Your task to perform on an android device: Choose flowers on the FNP app.
Image 0: 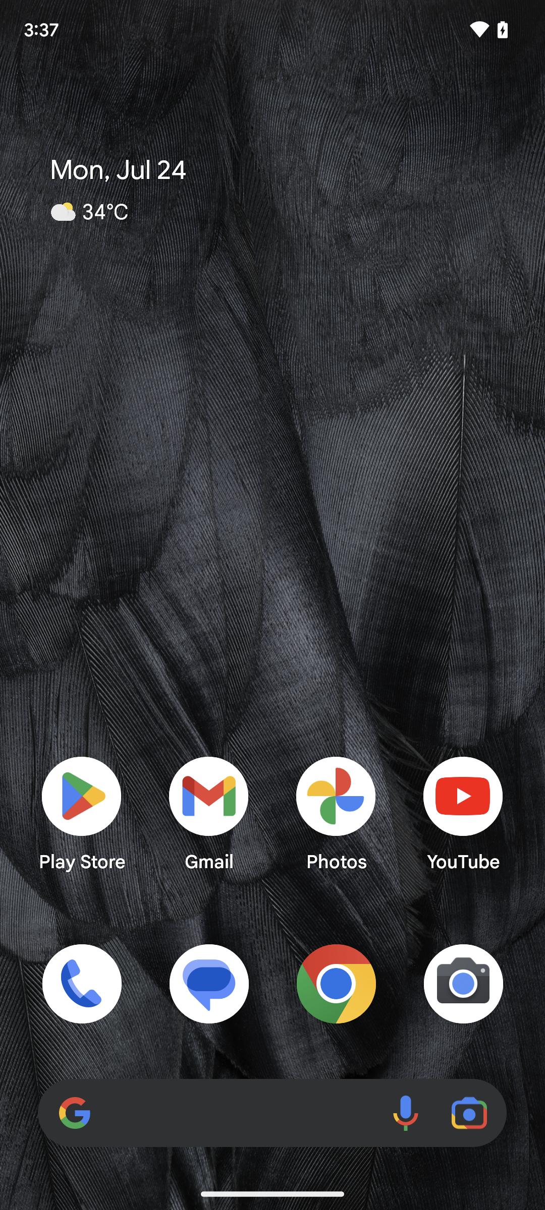
Open the FNP app.
Step 0: open app "Ferns N Petals"
Image 1: 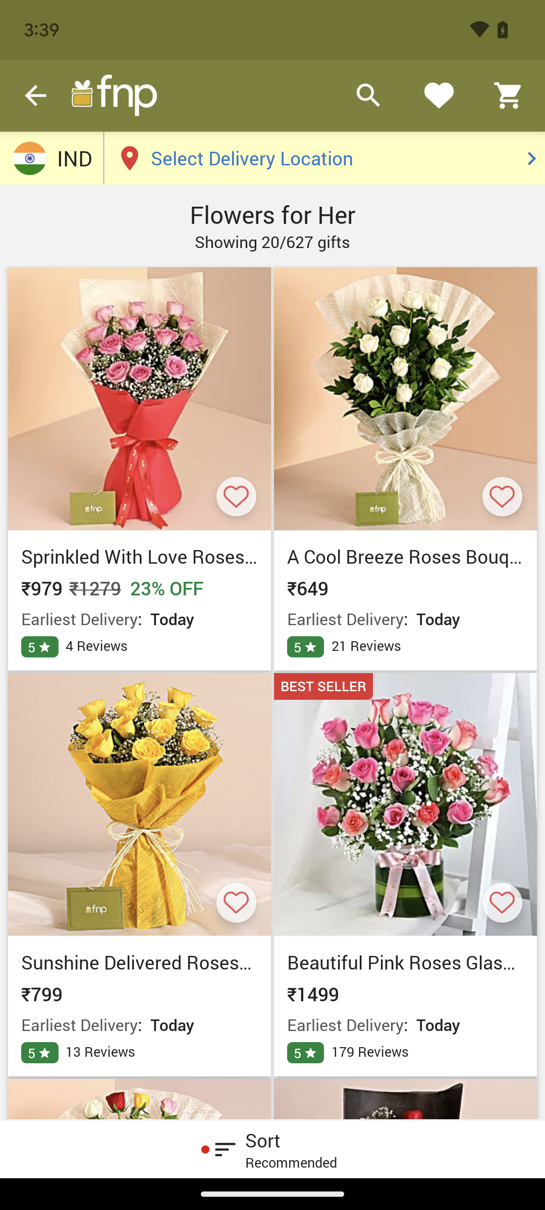
Open the FNP app.
Step 1: wait
Image 2: 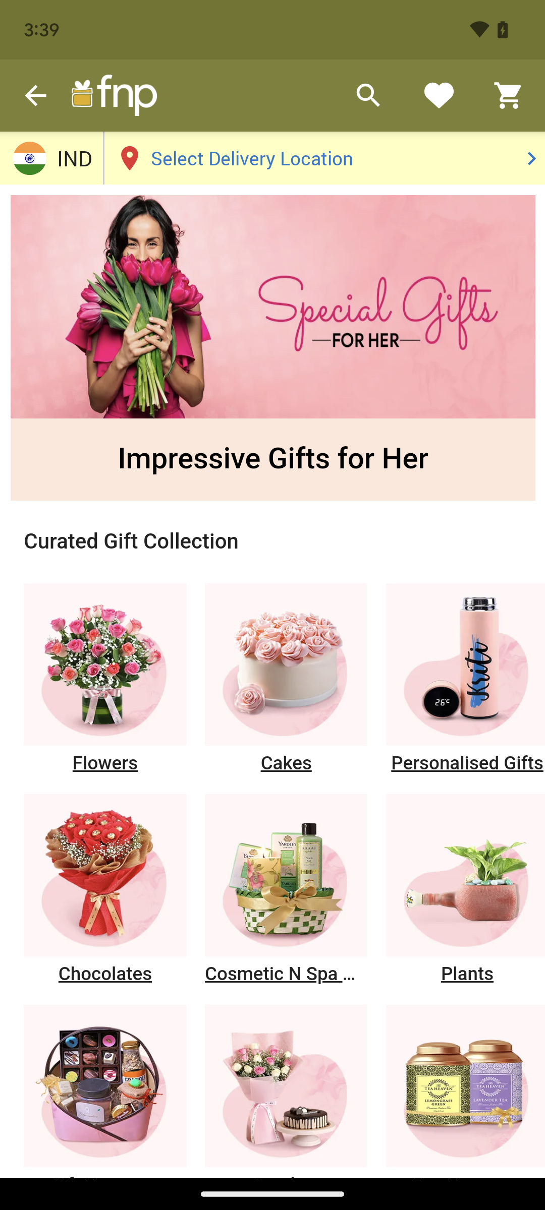
Click on flowers to view more flowers.
Step 2: click (104, 663)
Image 3: 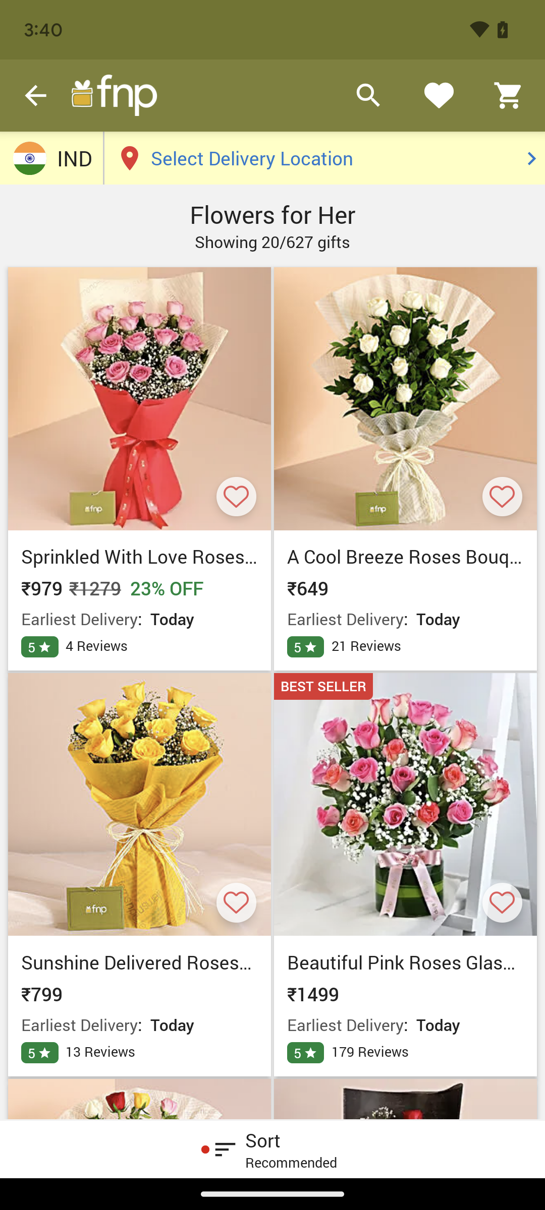
choose flowers
Step 3: click (405, 399)